Your task to perform on an android device: I want to get 1 year historical exchange rates between Euro and ANG Netherlands currency rate
Image 0: 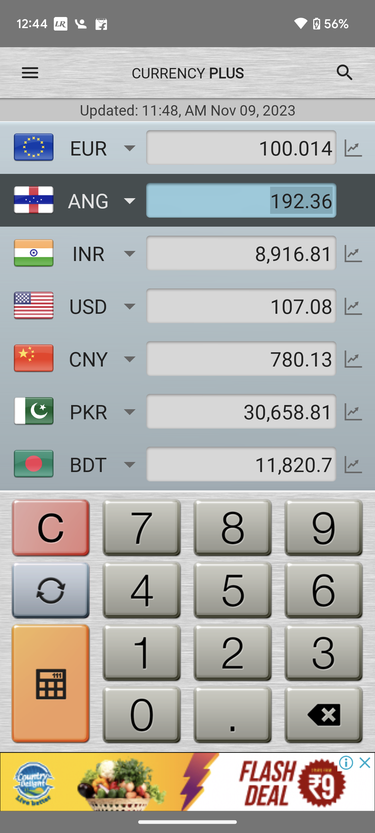
Click on the charts icon 
Step 0: click (351, 152)
Image 1: 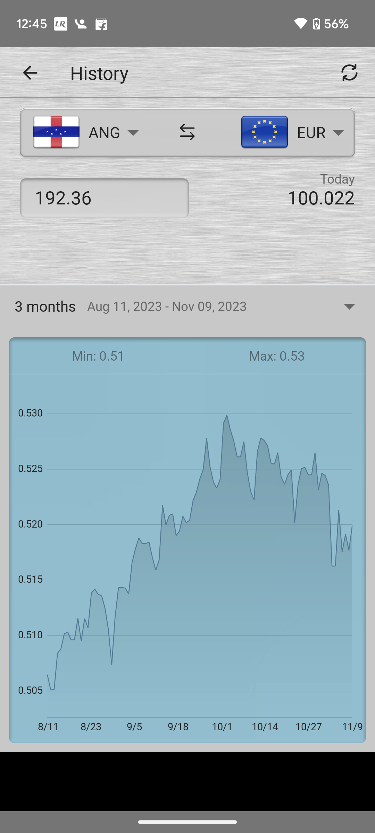
Click on the down arrow icon 
Step 1: click (351, 304)
Image 2: 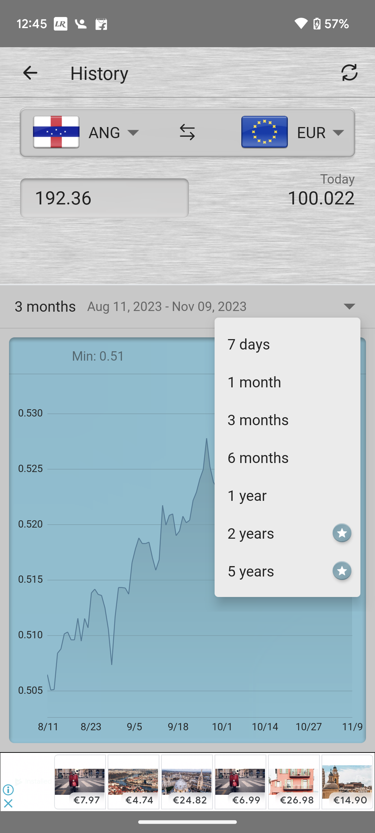
Click on the 1 year option
Step 2: click (247, 495)
Image 3: 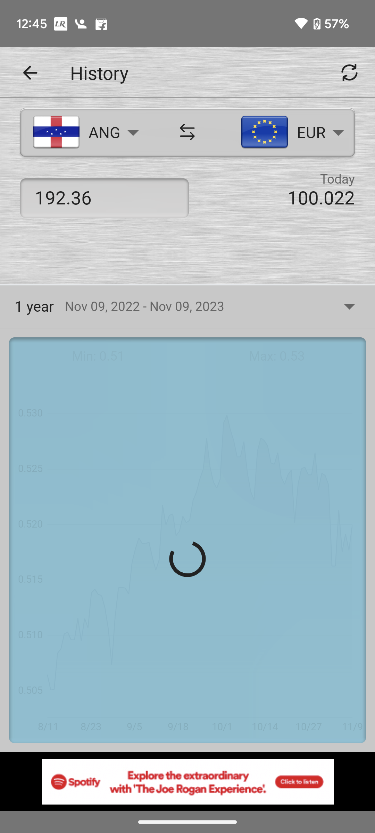
Click on the 1 year option
Step 3: wait
Image 4: 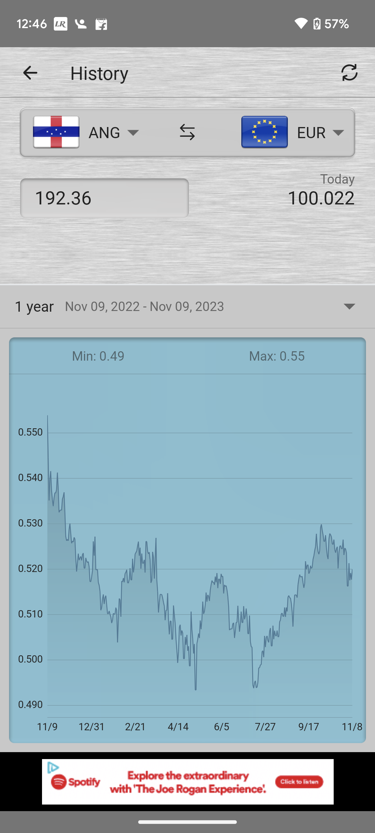
Click on the 1 year option
Step 4: wait